Your task to perform on an android device: Go to the Reminders app and search for deadline 
Image 0: 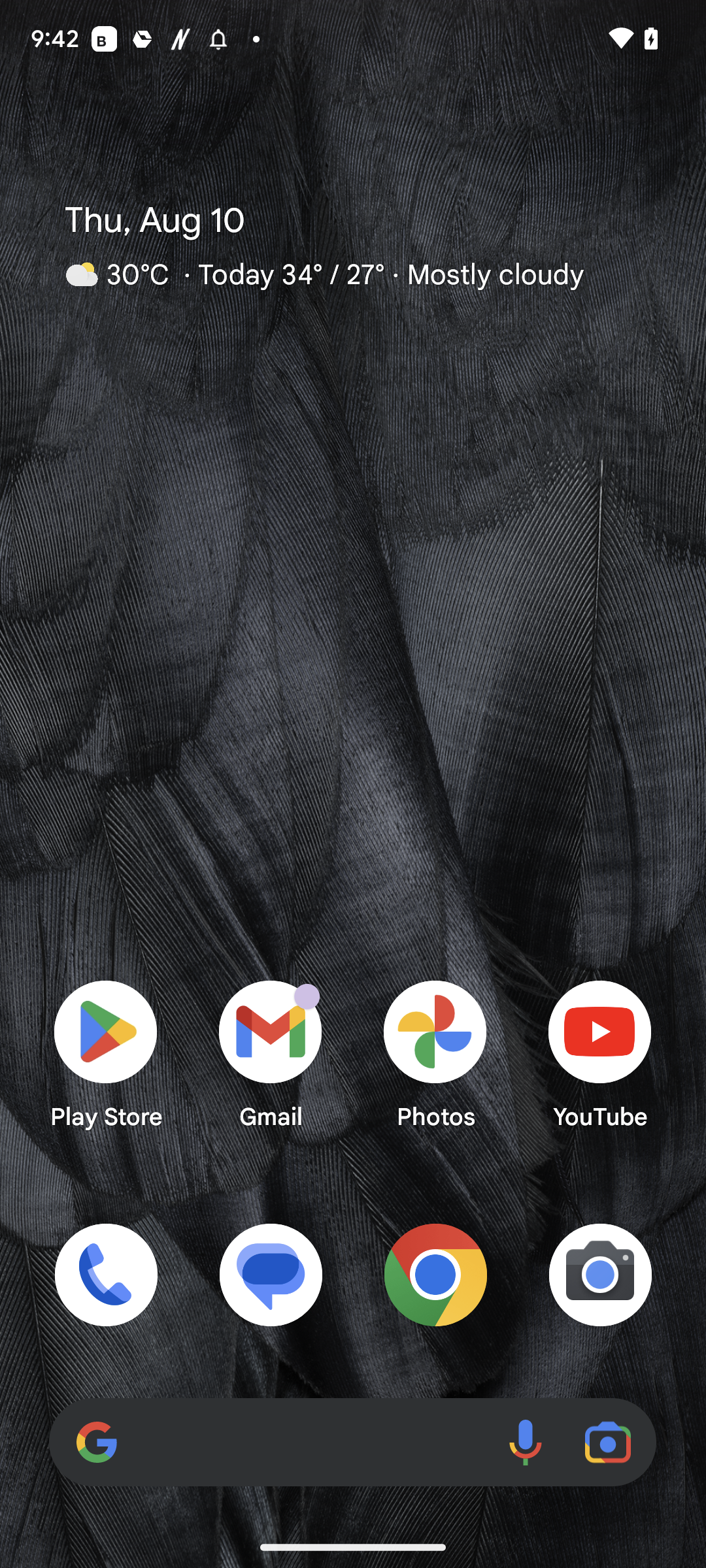
Open the Reminders app
Step 0: open app "Reminders"
Image 1: 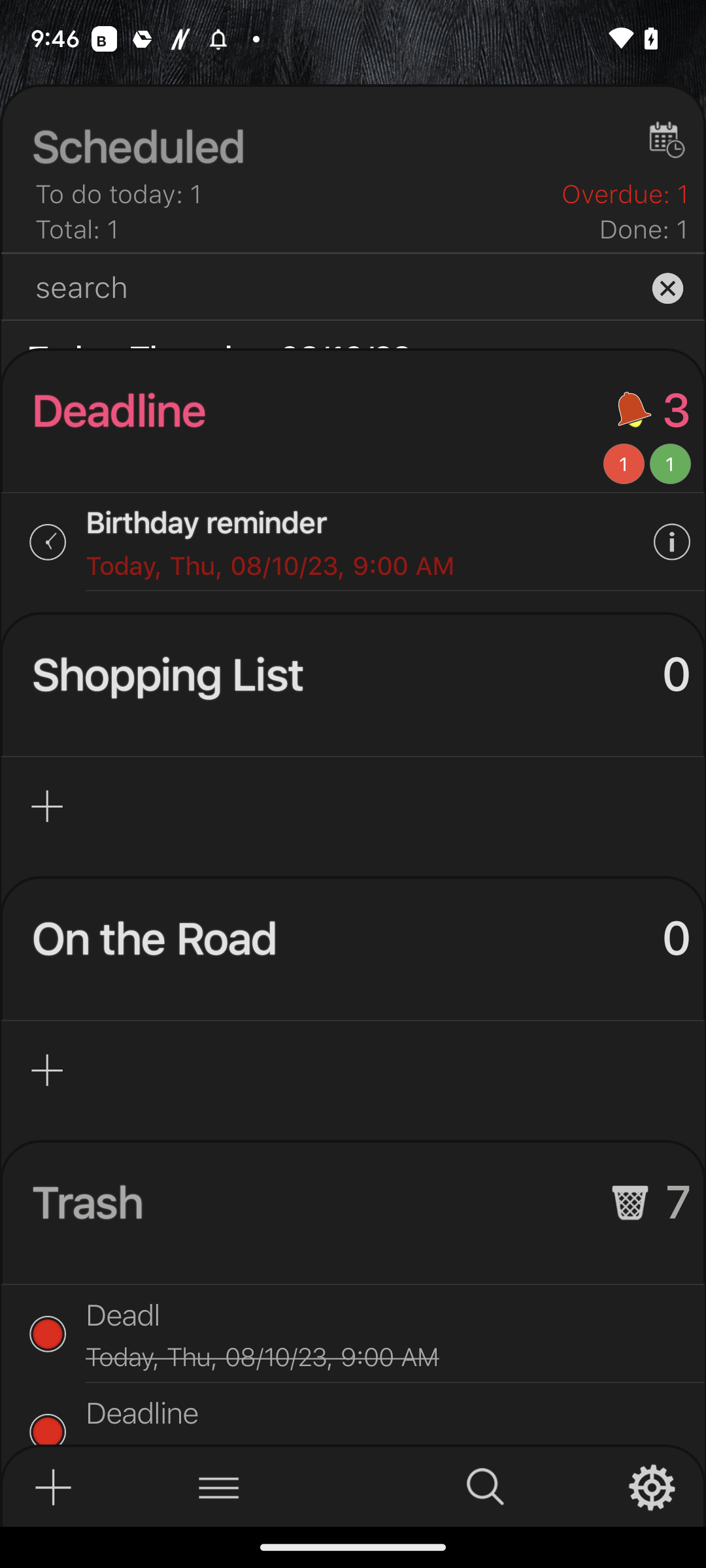
Click on the search icon at the bottom of the screen
Step 1: click (479, 1471)
Image 2: 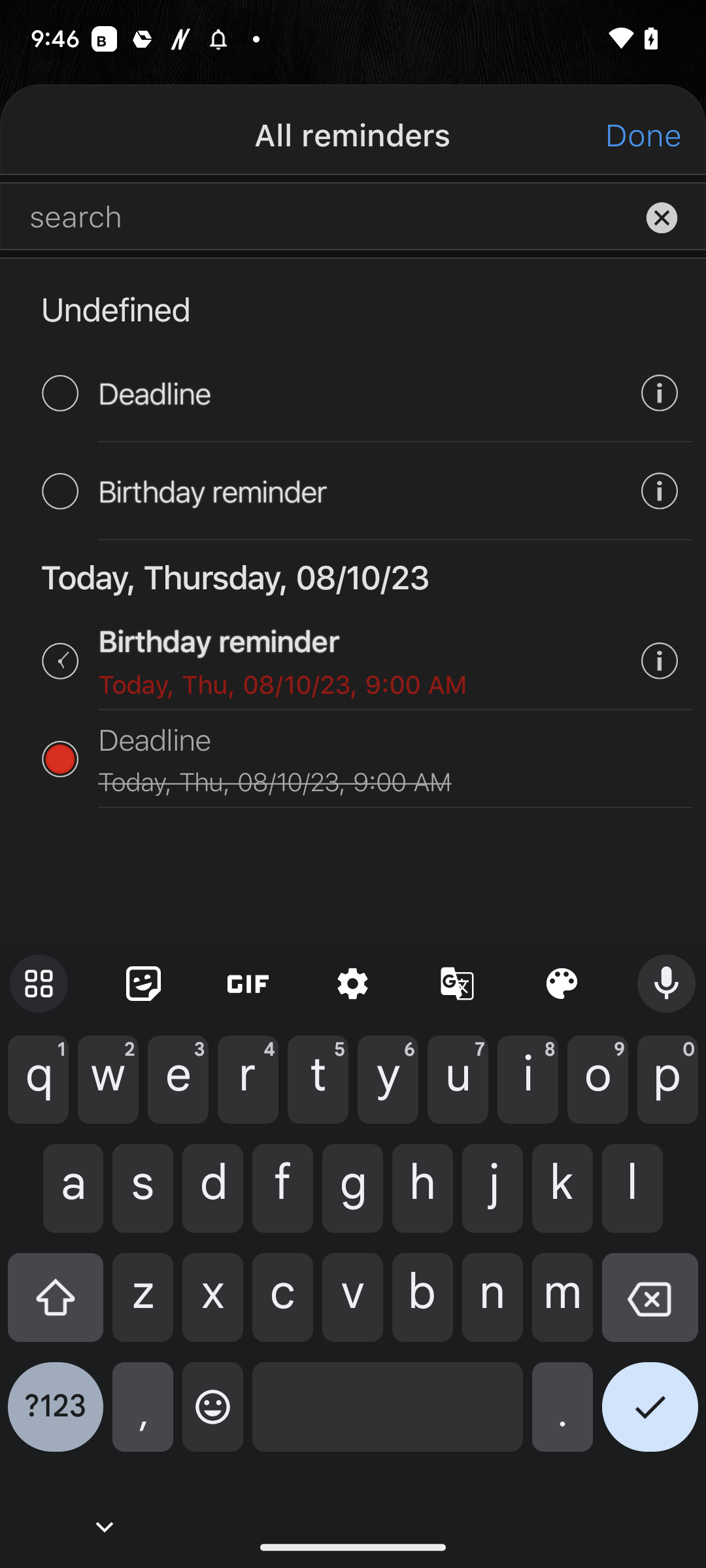
Click on the search bar at the top of the screen
Step 2: click (329, 216)
Image 3: 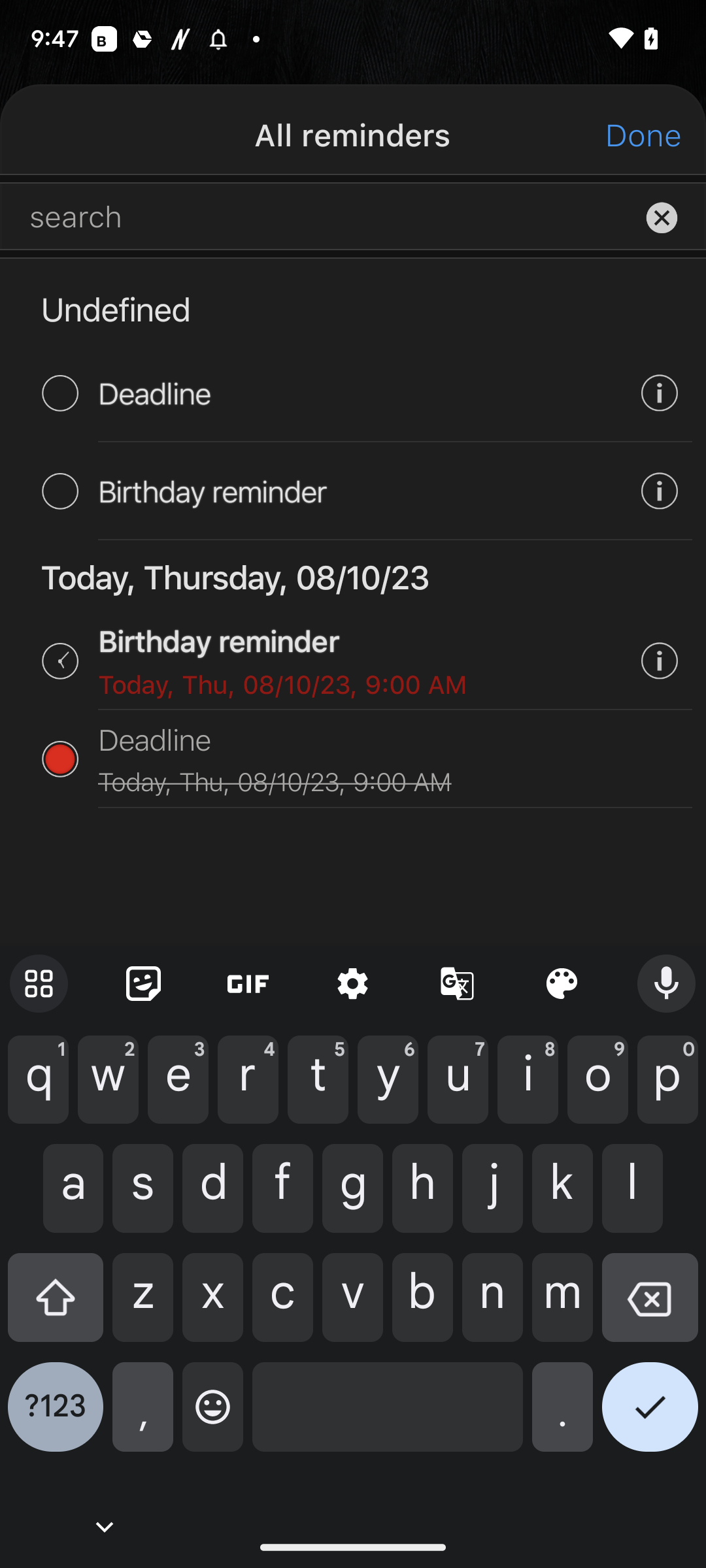
Type Deadline in the search bar
Step 3: type "Deadline"
Image 4: 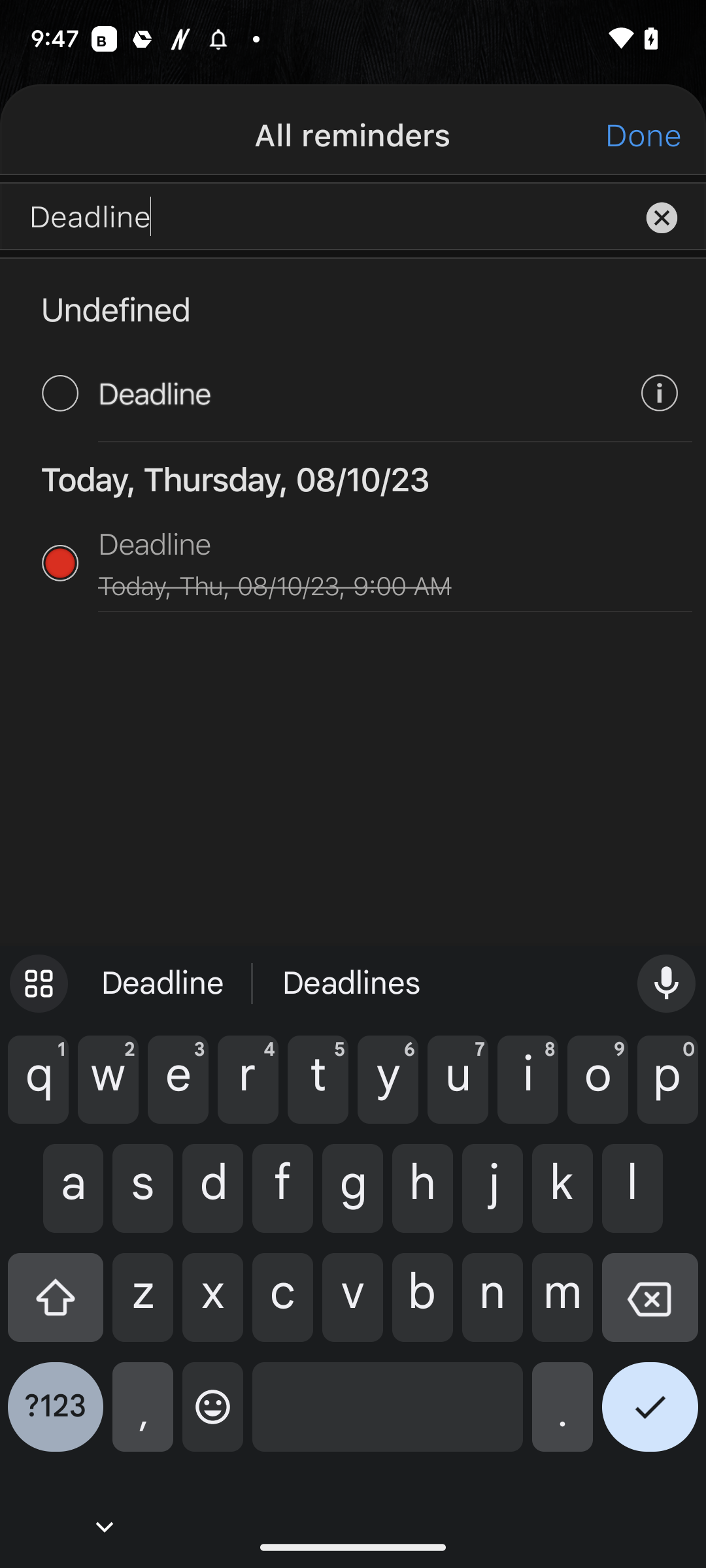
Click on the tick icon at the bottom right corner of the screen
Step 4: click (650, 1417)